Your task to perform on an android device: Despite having owned athletic shoes in the past, I'm currently searching for Adidas shoes. se the Shoppers Stop app to find footwear with the Adidas brand.
Image 0: 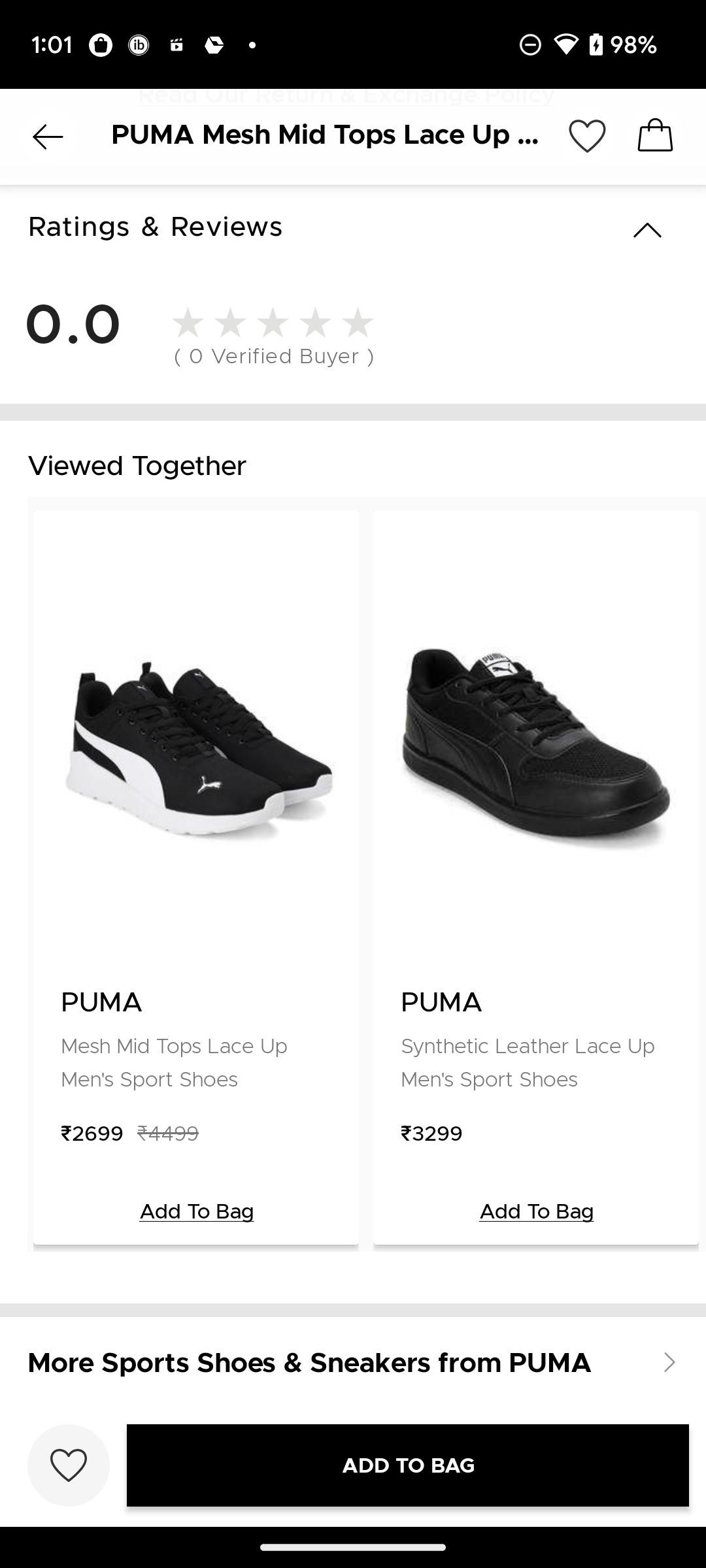
go back to the previous page
Step 0: press back button
Image 1: 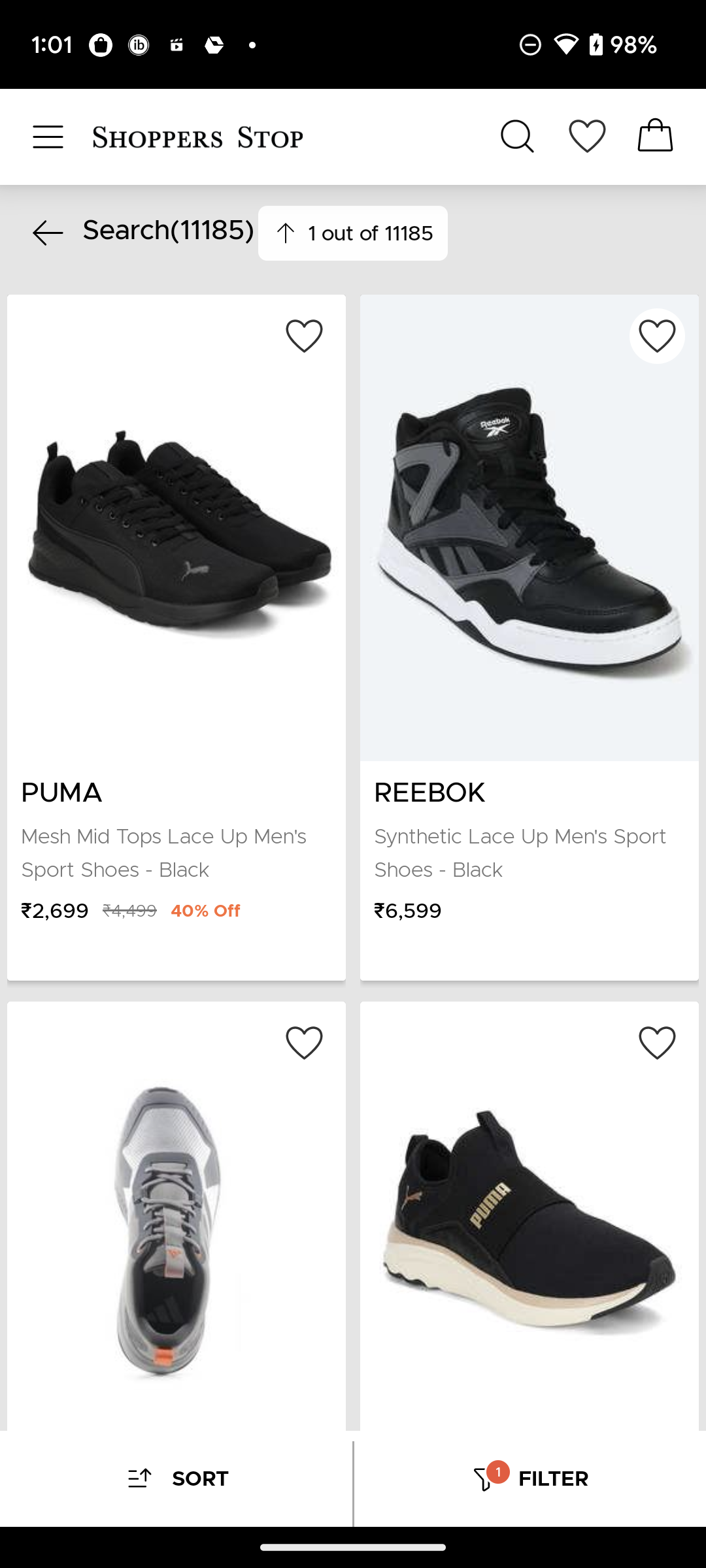
Click on FILTER at the bottom of the screen
Step 1: click (530, 1478)
Image 2: 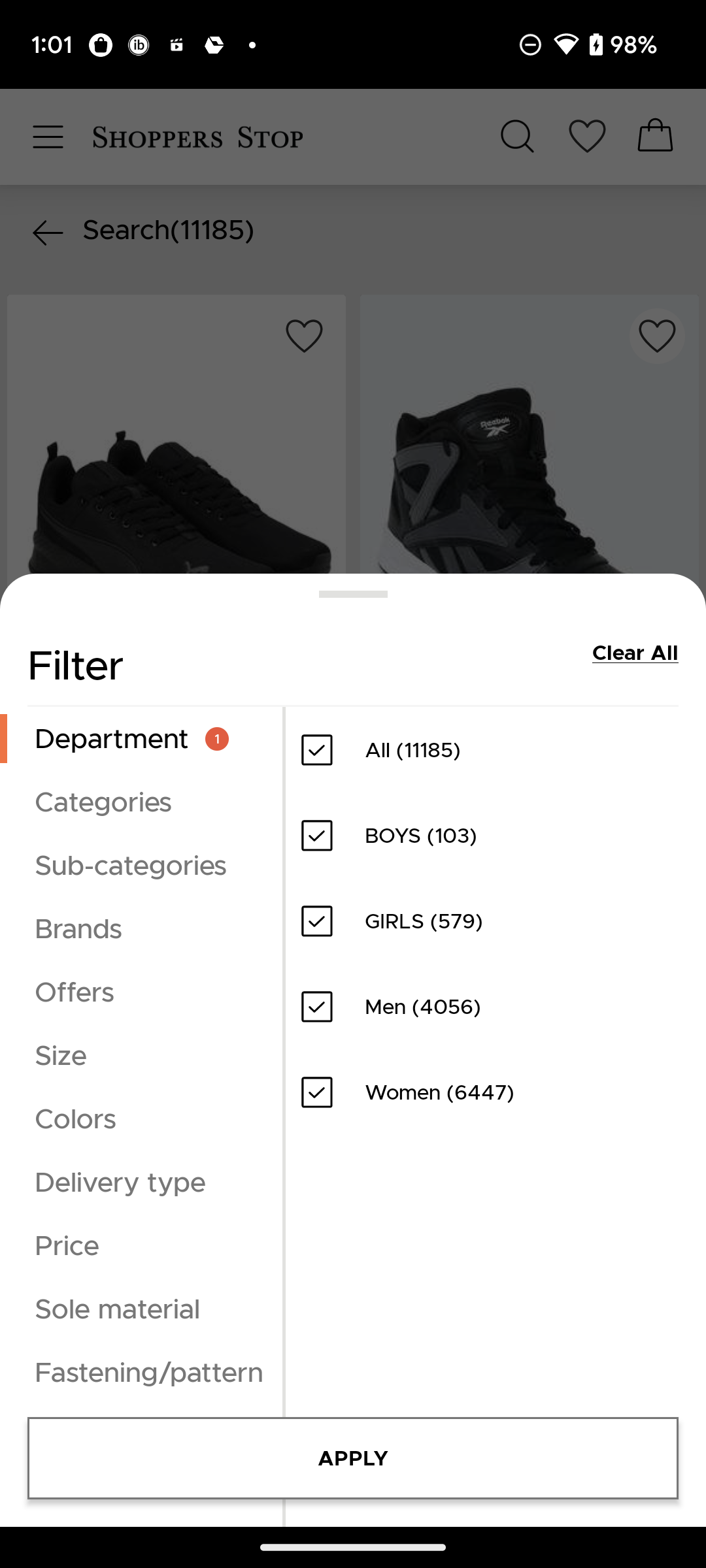
Click on Brands Filter
Step 2: click (78, 928)
Image 3: 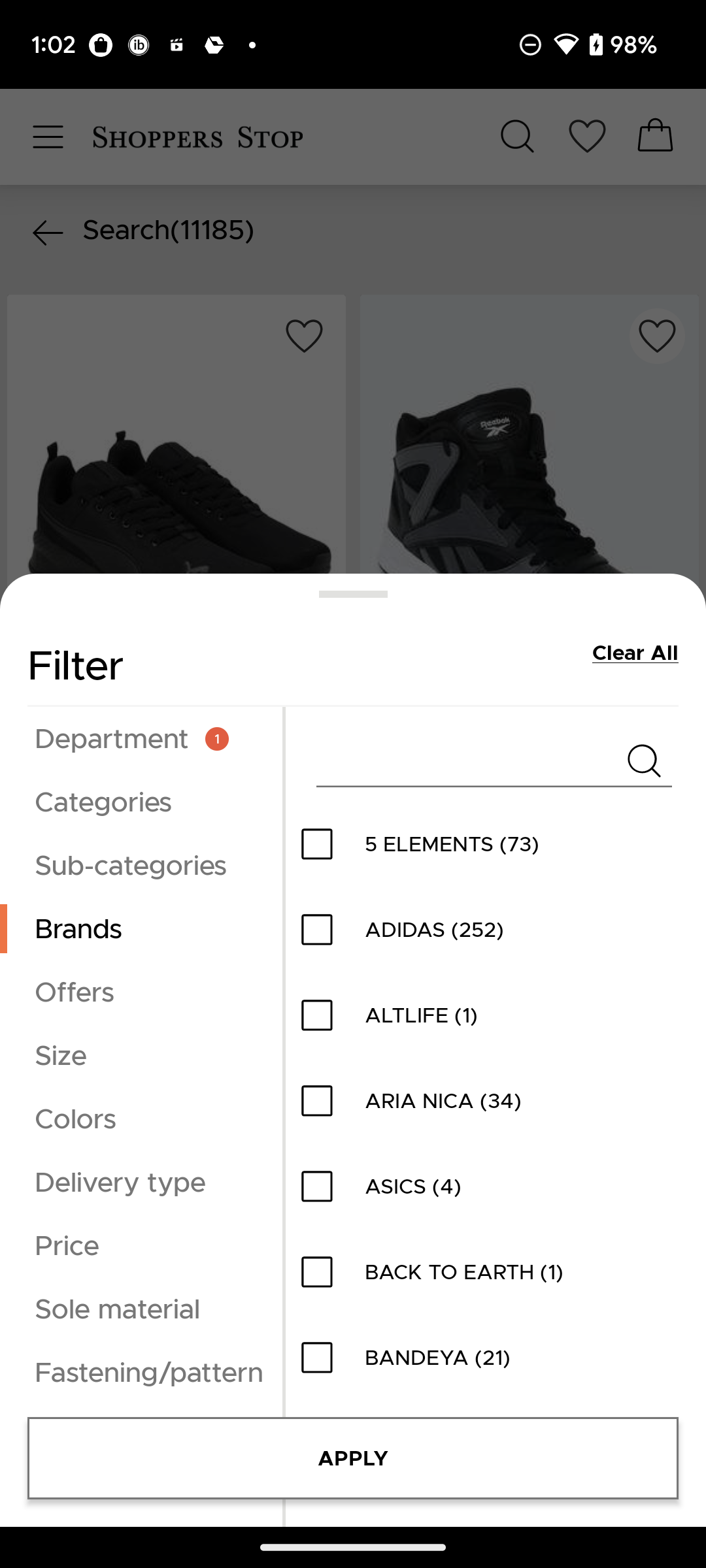
Click on the check box of ADIDAS Brand
Step 3: click (318, 933)
Image 4: 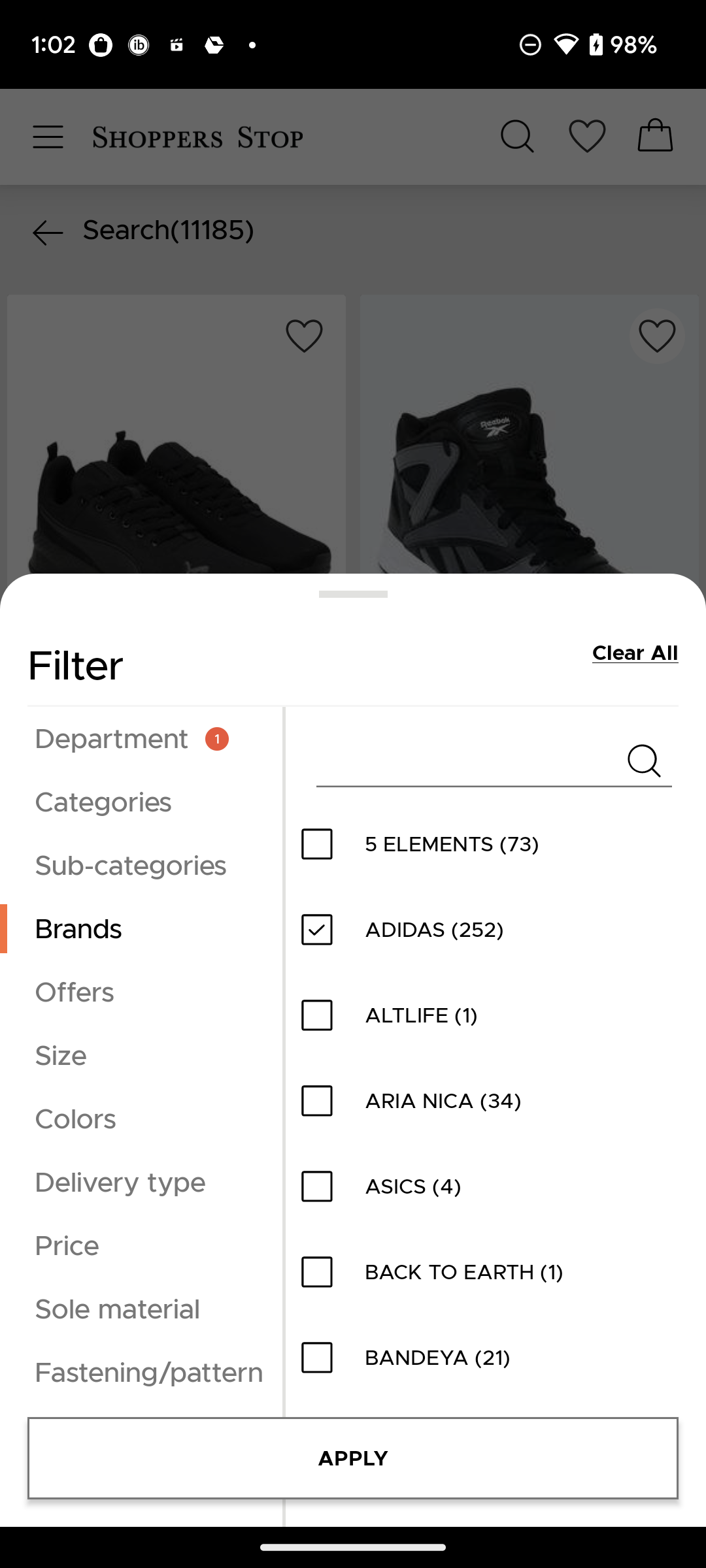
Click on APPLY button at the bottom of the screen
Step 4: click (353, 1458)